Your task to perform on an android device: In the eBay App, look through the L-sized Shirt.
Image 0: 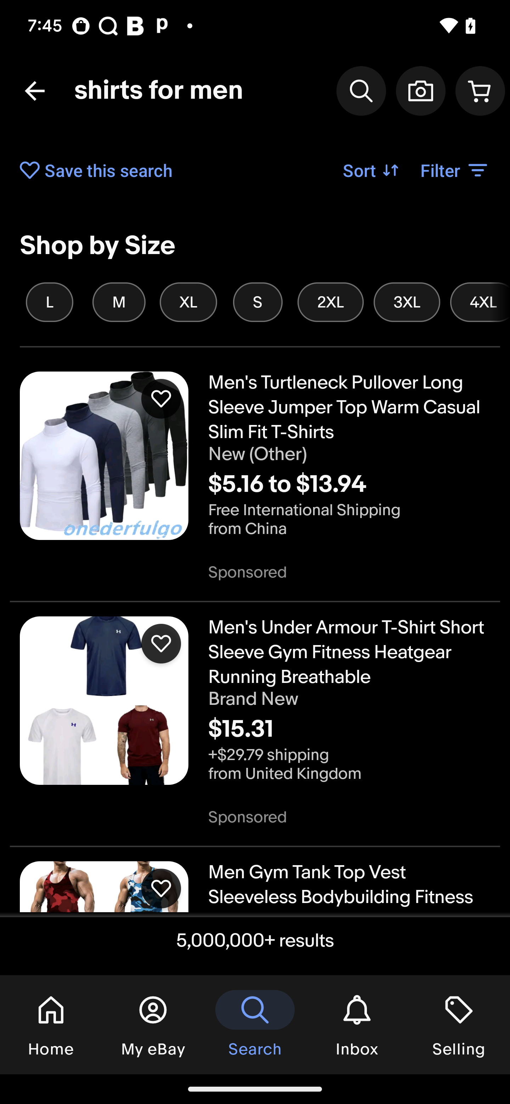
Click on the L-size on the screen
Step 0: click (50, 302)
Image 1: 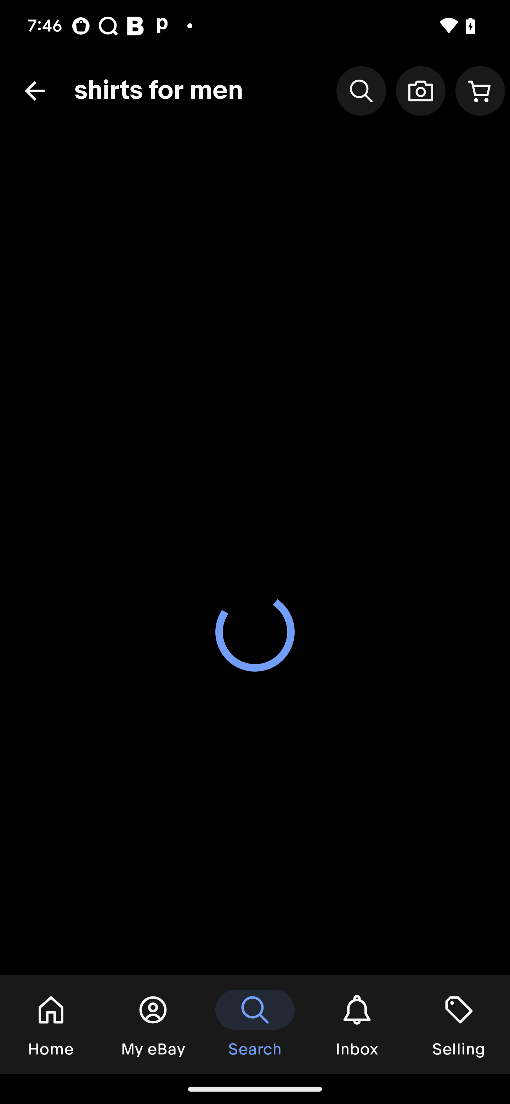
Click on the L-size on the screen
Step 1: wait